Your task to perform on an android device: I want to replace my dining table with a new one. Search for dining tables in the Etsy app.
Image 0: 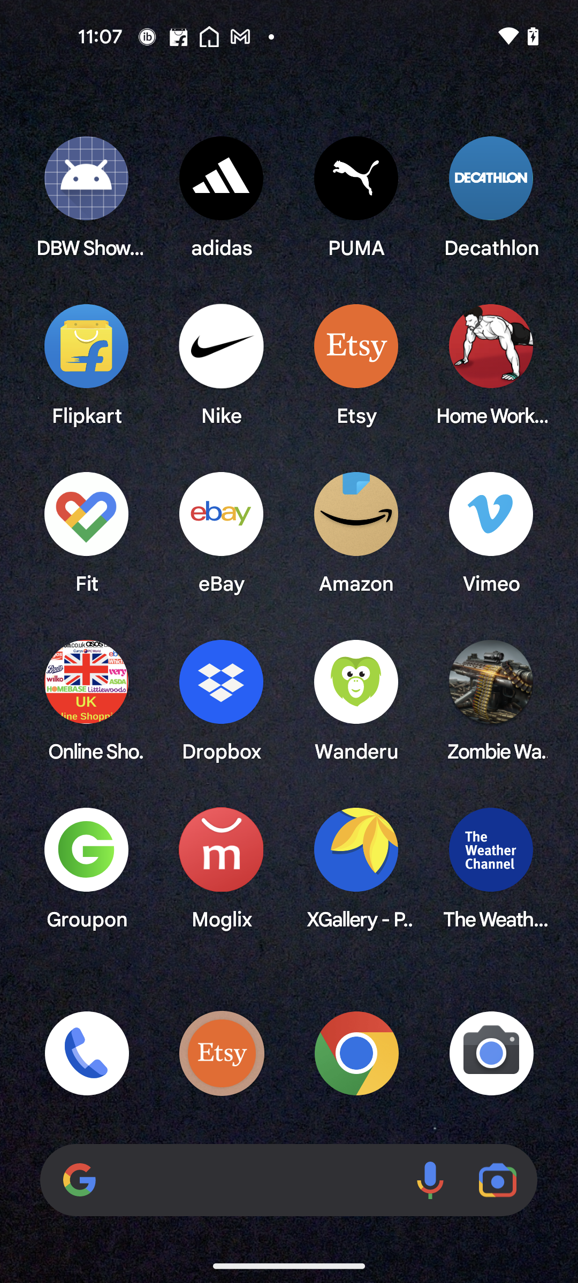
Open the Etsy app
Step 0: open app "Etsy"
Image 1: 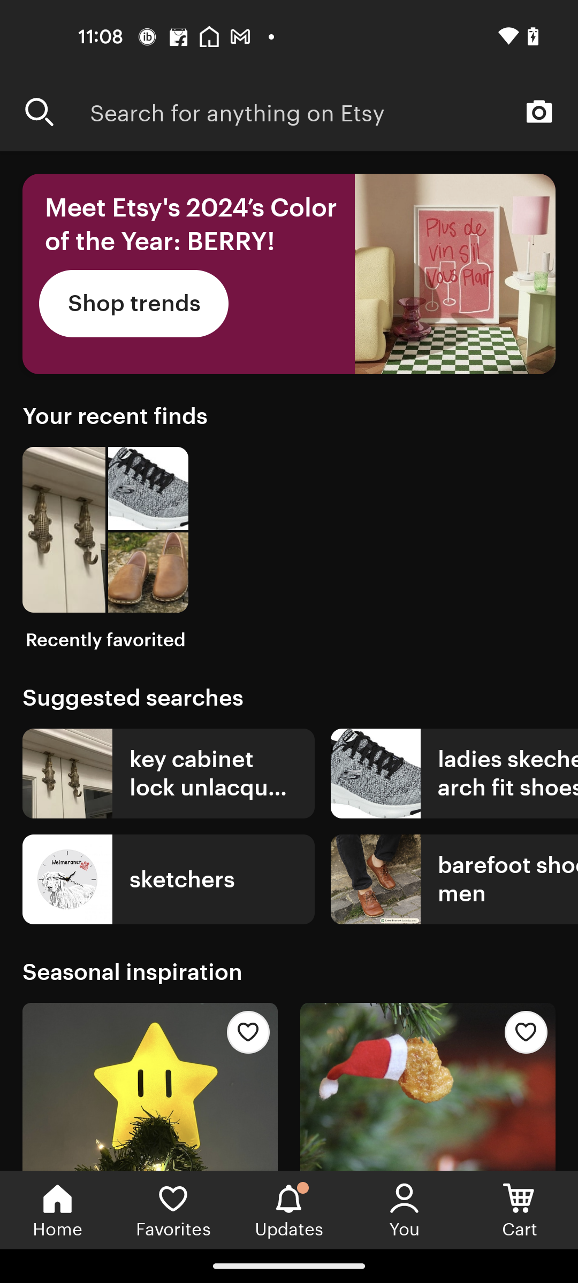
Go to the search bar at the top of the screen
Step 1: click (334, 111)
Image 2: 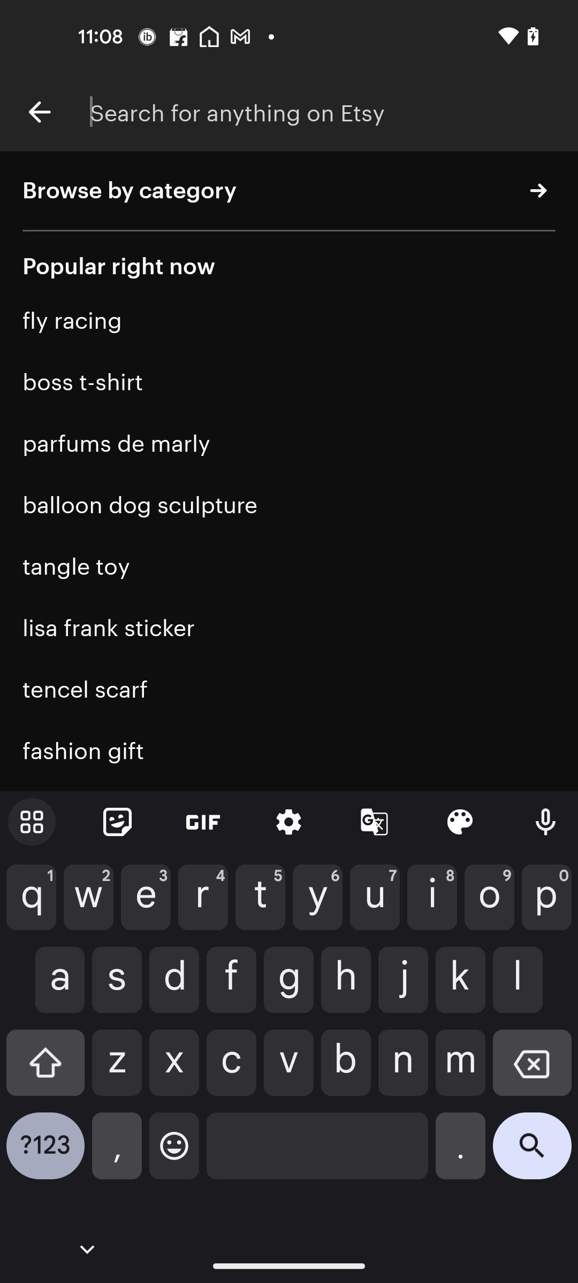
Type dining tables in the search bar
Step 2: type "dining tables"
Image 3: 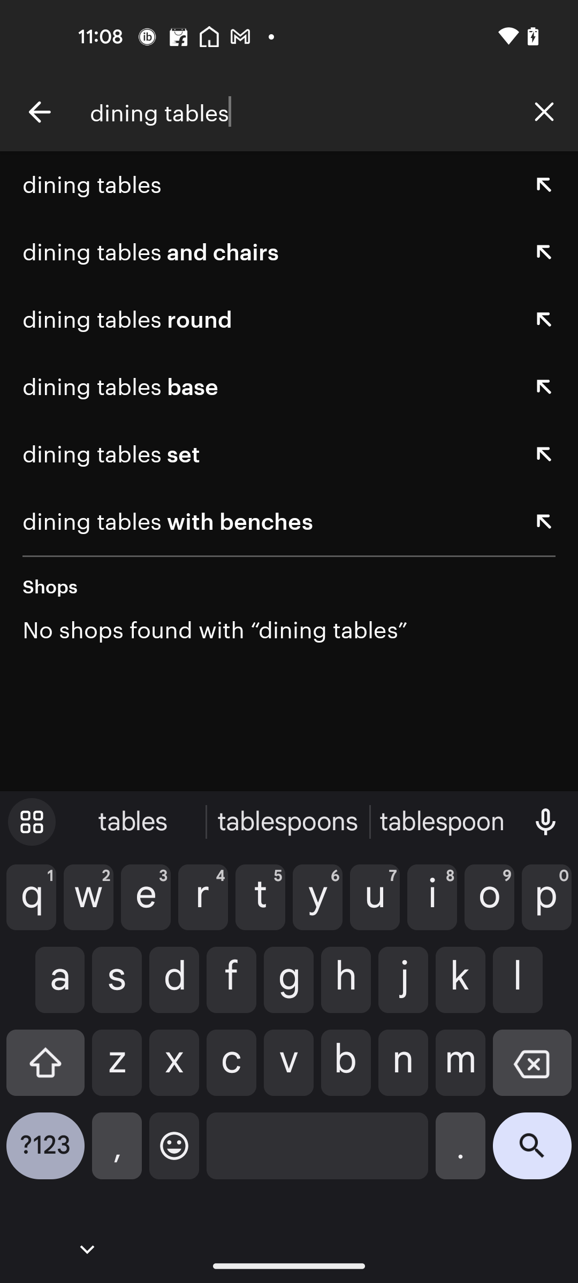
Click on the search button at the bottom right corner of the screen
Step 3: click (532, 1154)
Image 4: 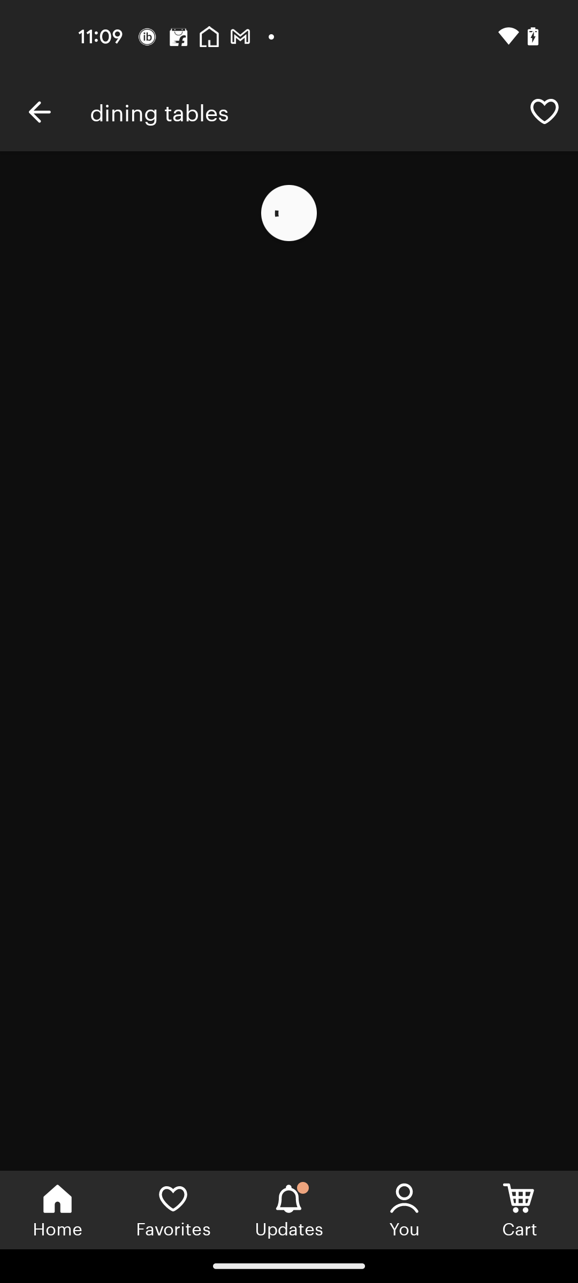
Click on the search button at the bottom right corner of the screen
Step 4: wait